Your task to perform on an android device: I want to share the contemporary dance performance event with my mother at her gmail at giorgio.rossi196503@gmail.com.
Image 0: 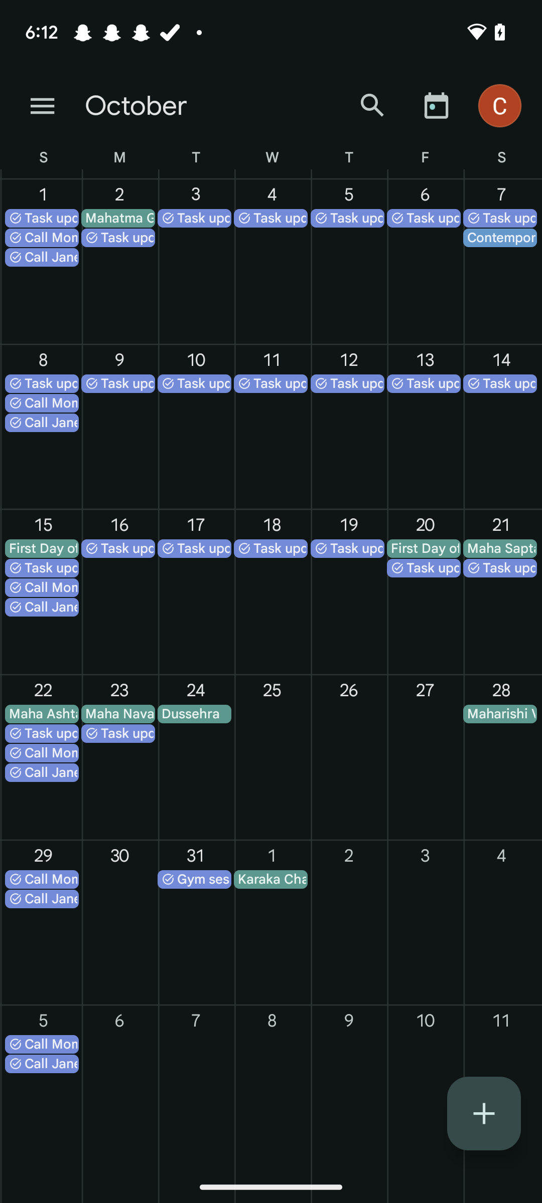
Click on the 7th Oct date.
Step 0: click (501, 262)
Image 1: 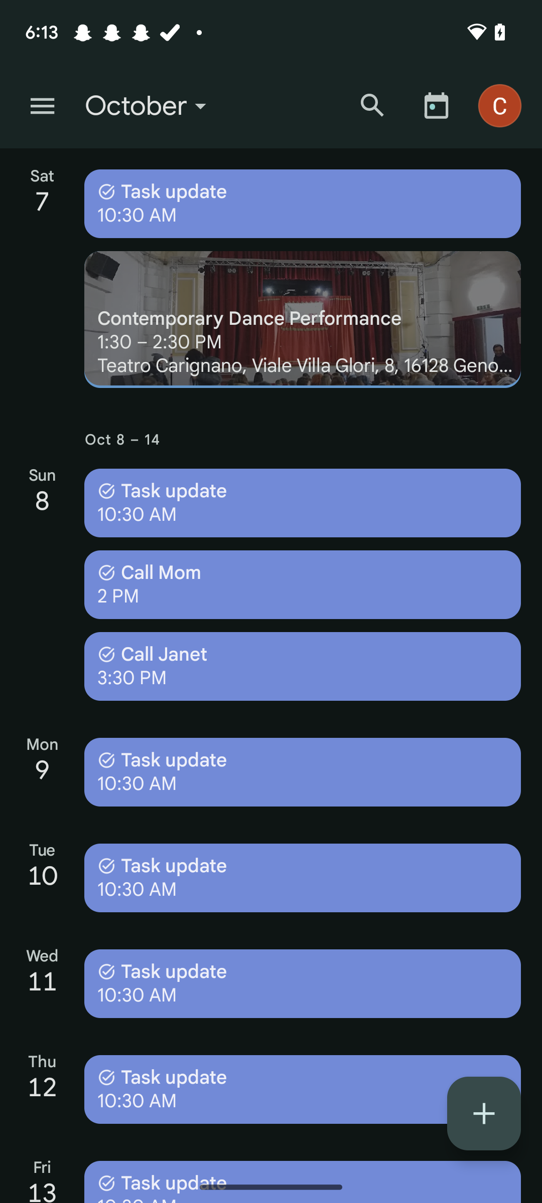
Click on the contemporary dance performance event
Step 1: click (303, 319)
Image 2: 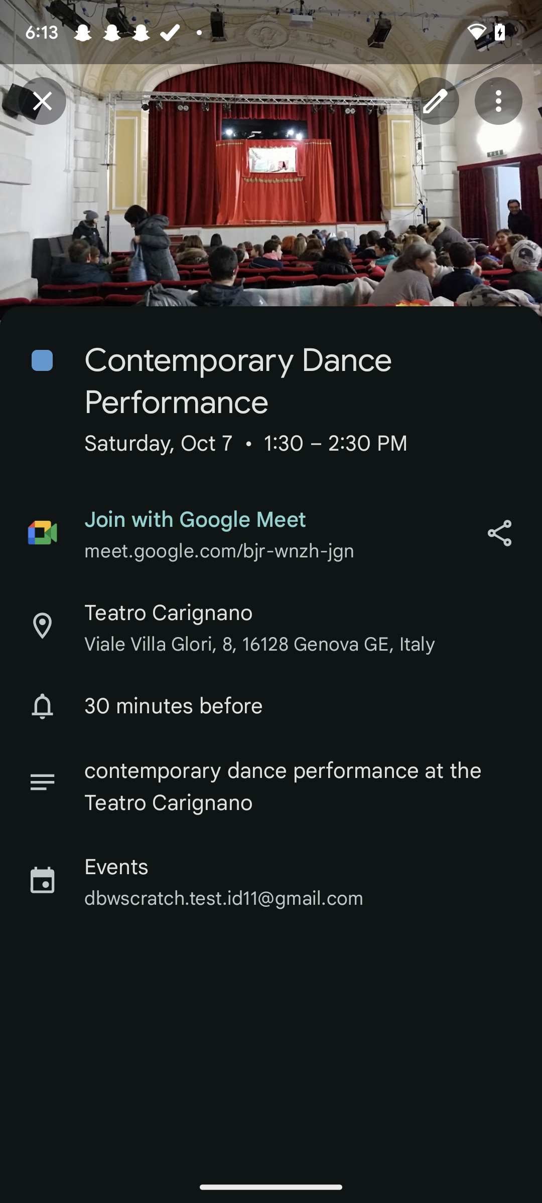
Click on the share icon 
Step 2: click (499, 533)
Image 3: 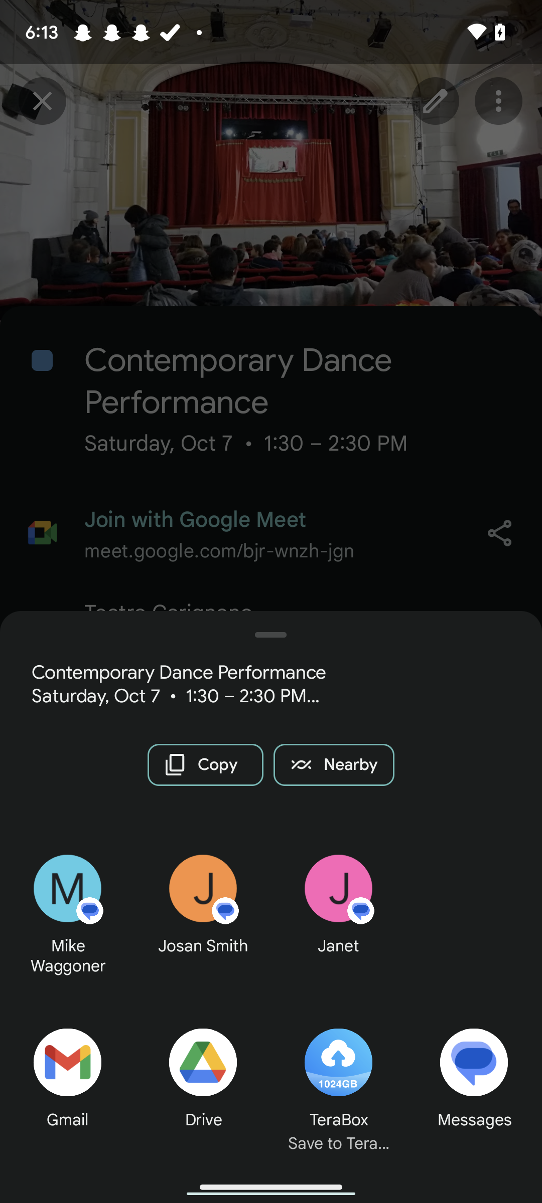
Click on the gmail option
Step 3: click (68, 1082)
Image 4: 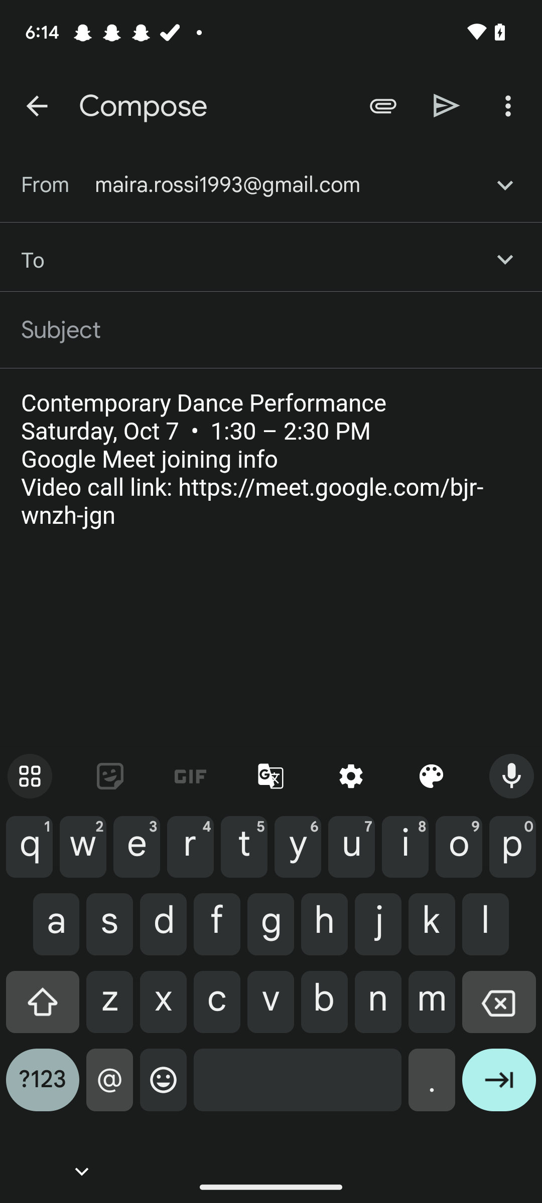
Enter the recipient email id as giorgio.rossi196503@gmail.com
Step 4: type "giorgio.rossi196503@gmail.com"
Image 5: 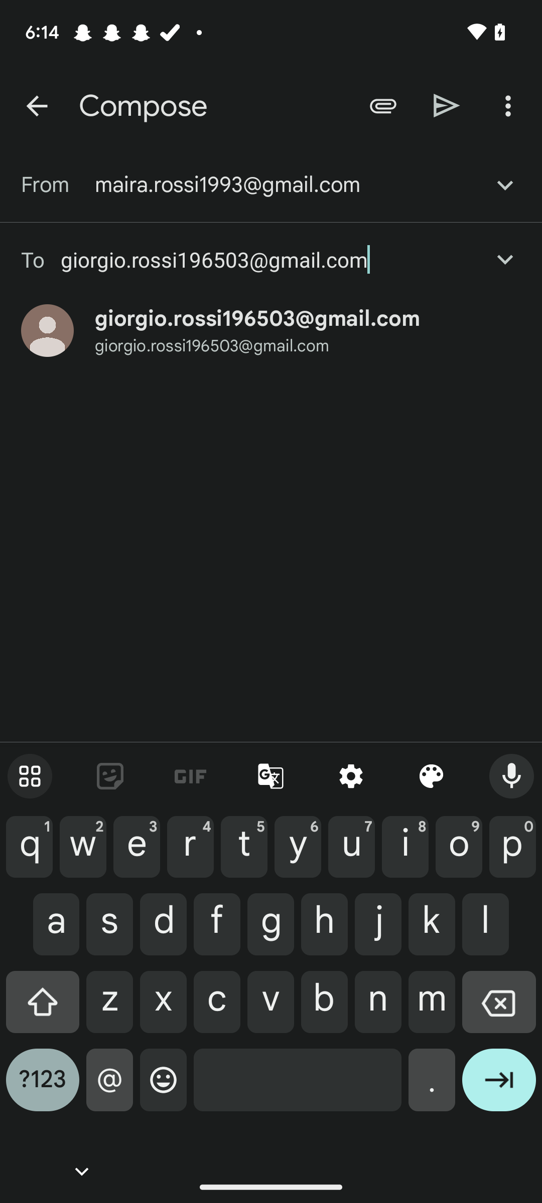
Click on the enter icon on the keyboard
Step 5: click (499, 1088)
Image 6: 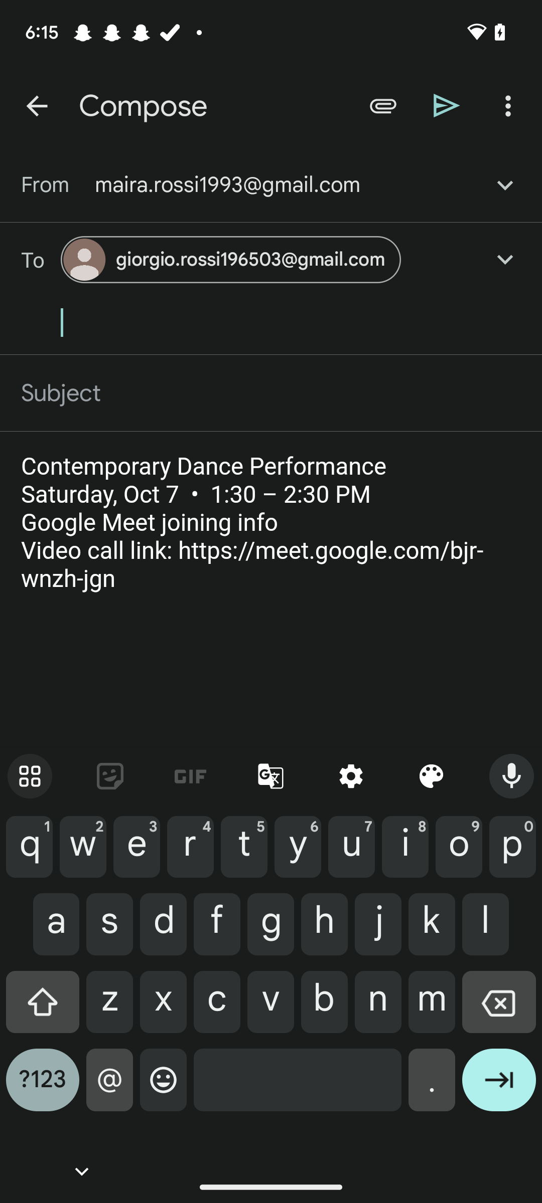
Click on the send icon at the top of the screen
Step 6: click (447, 106)